Your task to perform on an android device: Make a copy of the Rocky Mountains photo in the Memories folder from My Drive in the Google Drive app.
Image 0: 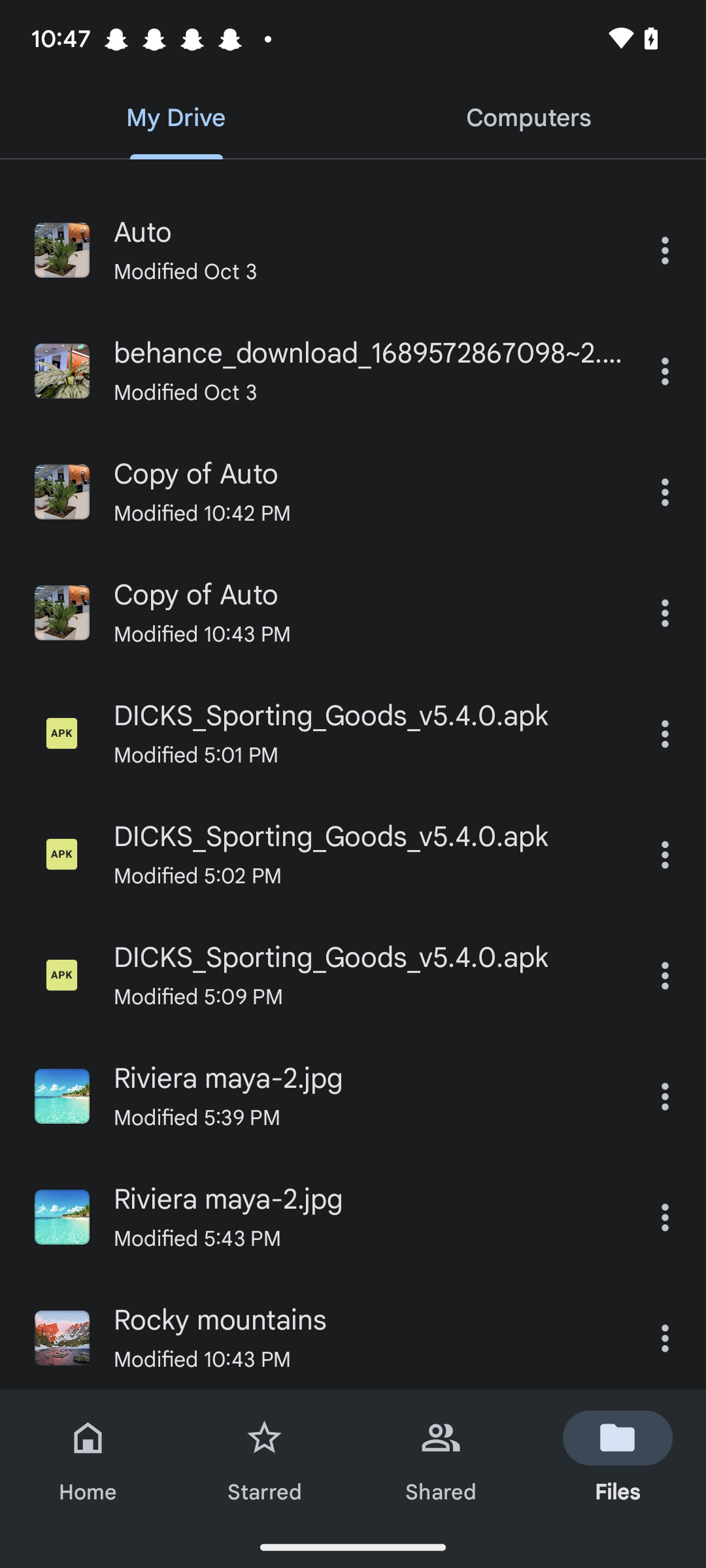
Click on the last ellipsis icon on the right side of the screen.
Step 0: click (664, 1338)
Image 1: 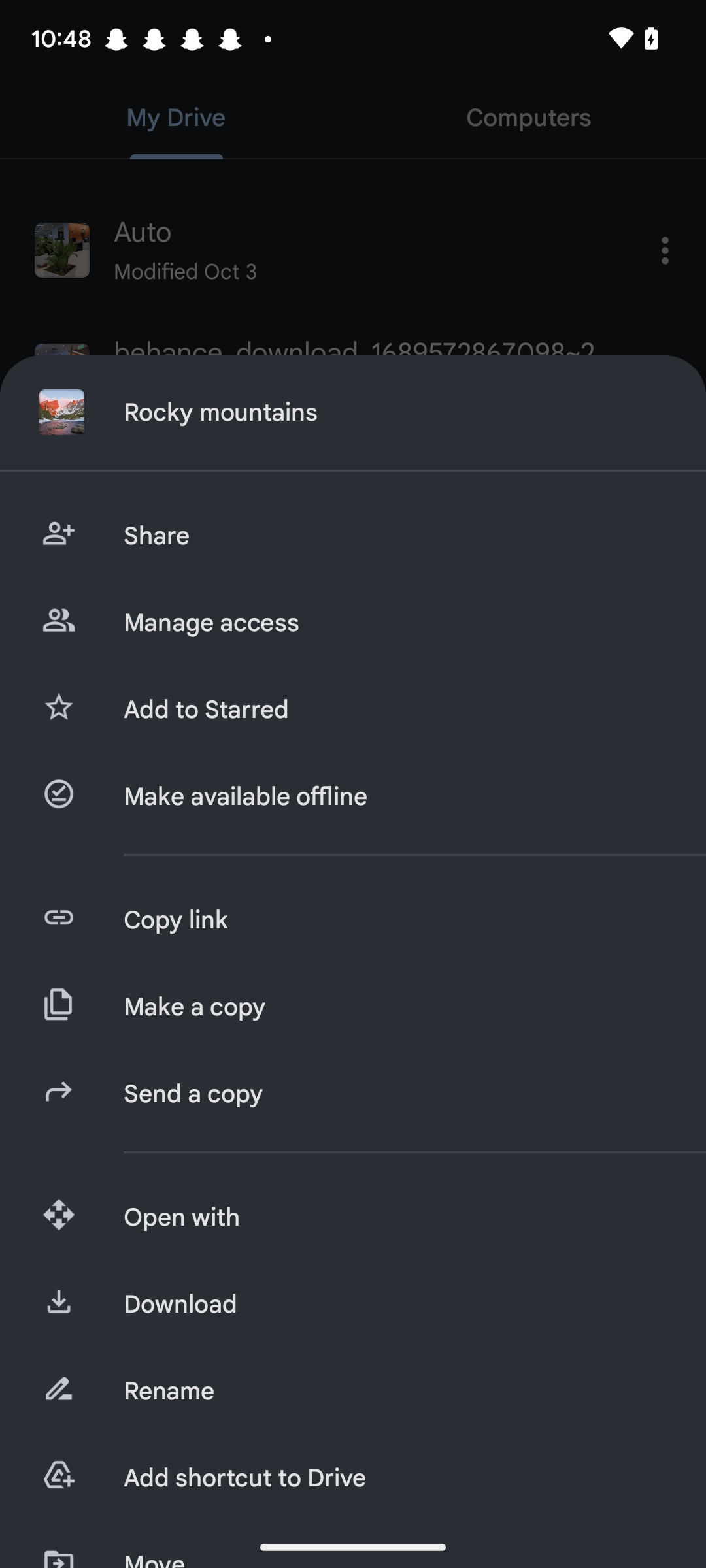
Click on Make a copy option .
Step 1: click (394, 1007)
Image 2: 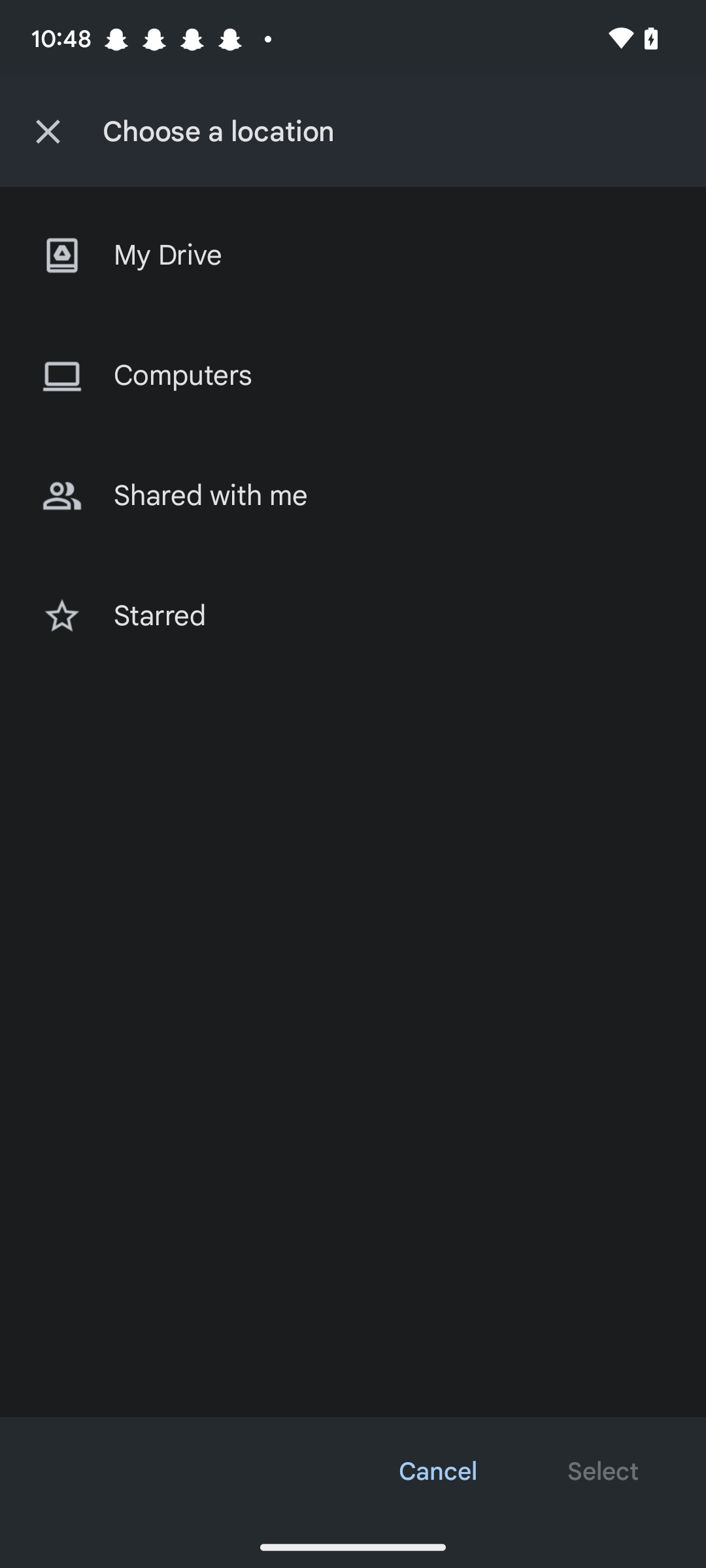
Click on the first option.
Step 2: click (368, 255)
Image 3: 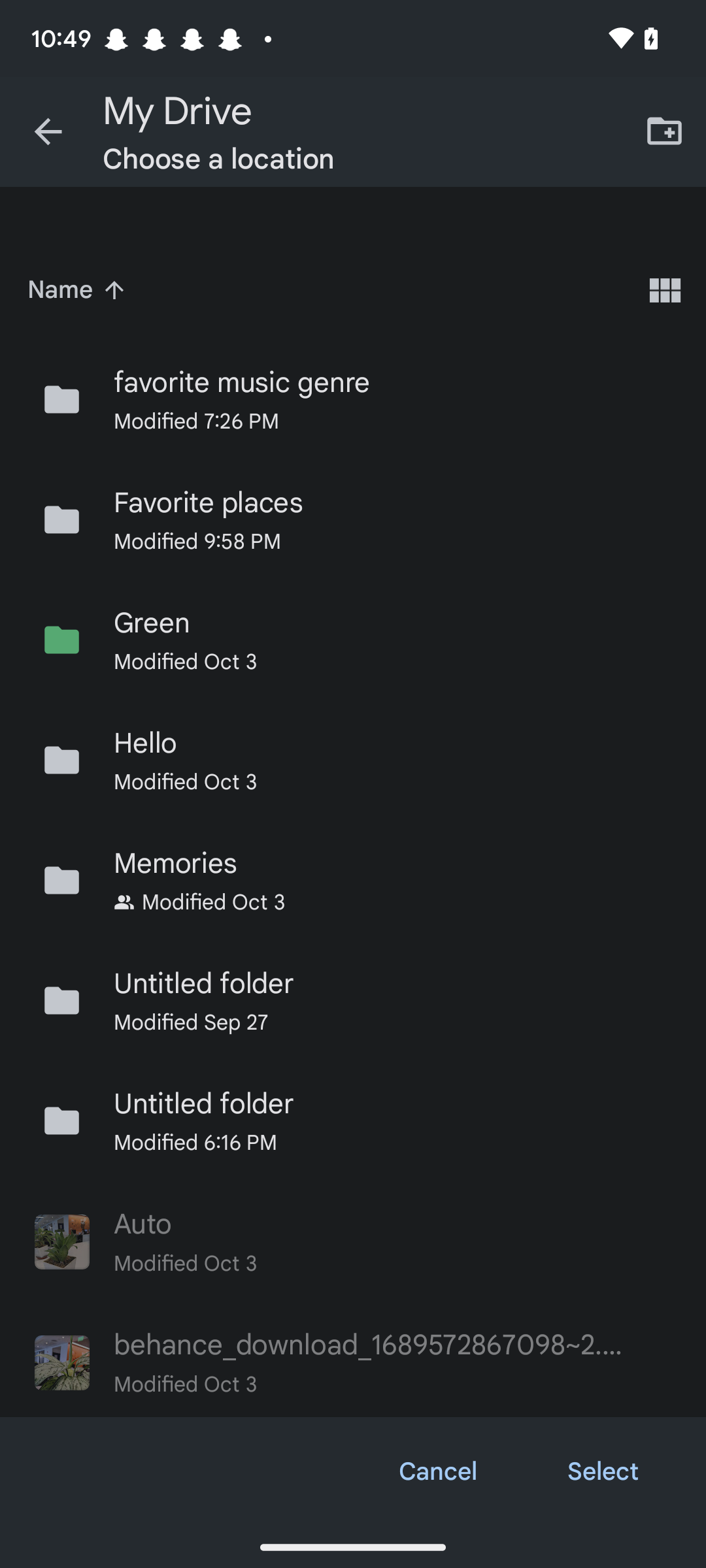
Click on Memories folder in the middle of the screen.
Step 3: click (368, 864)
Image 4: 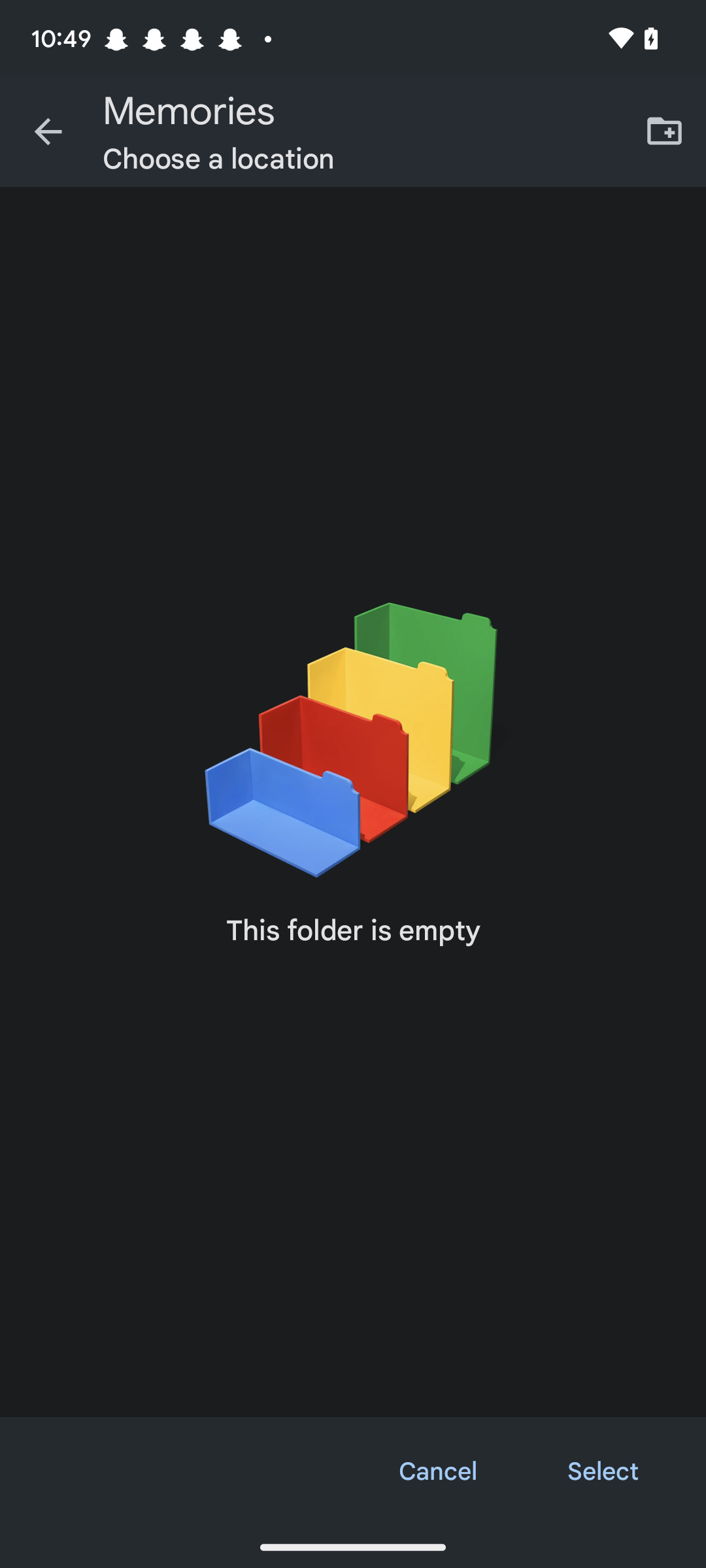
Click on Select option at the bottom right corner of the screen.
Step 4: click (603, 1471)